Your task to perform on an android device: Share the PVD document file with my friend Cerebra Research at dbwscratch.test.id4@gmail.com via Gmail in the Google Docs app.
Image 0: 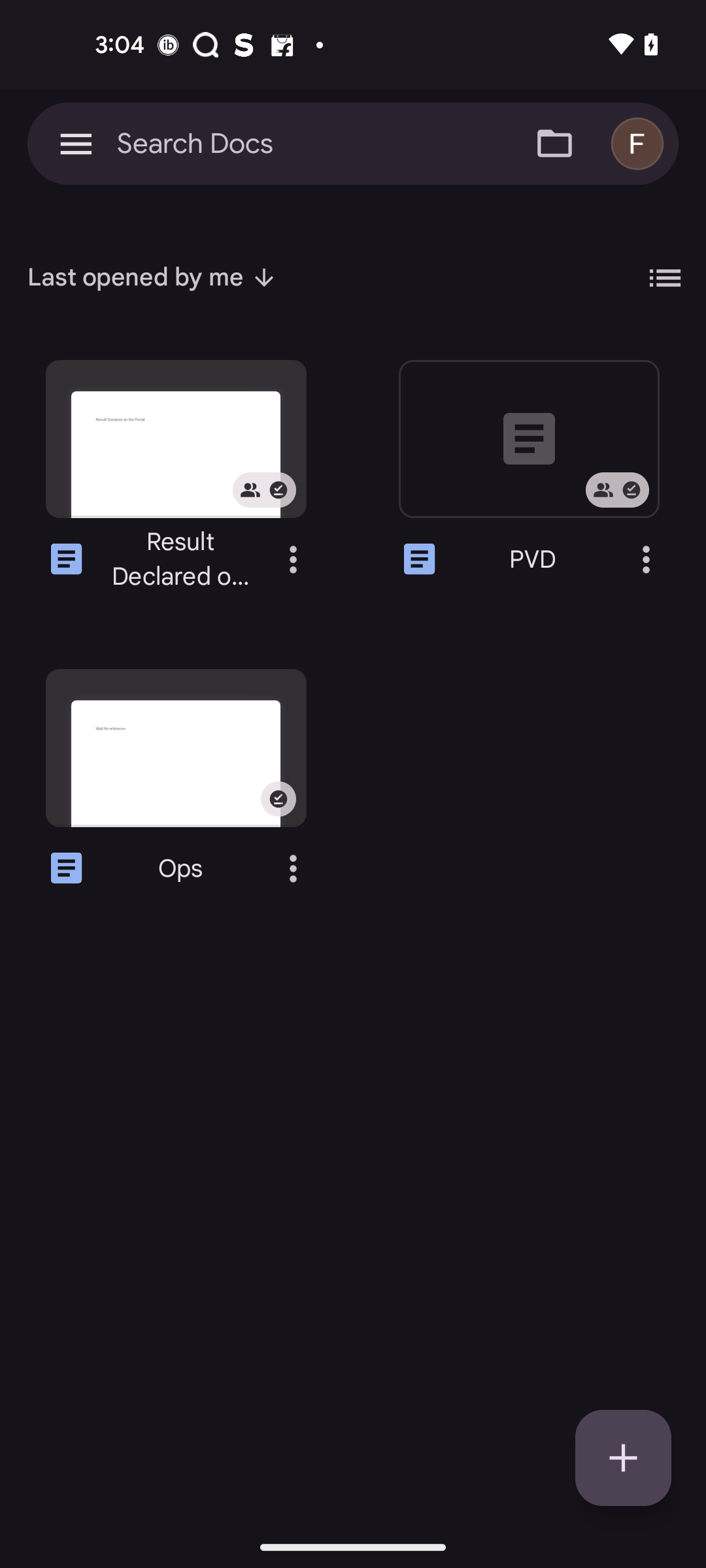
Click on the three dots of PVD document file
Step 0: click (646, 559)
Image 1: 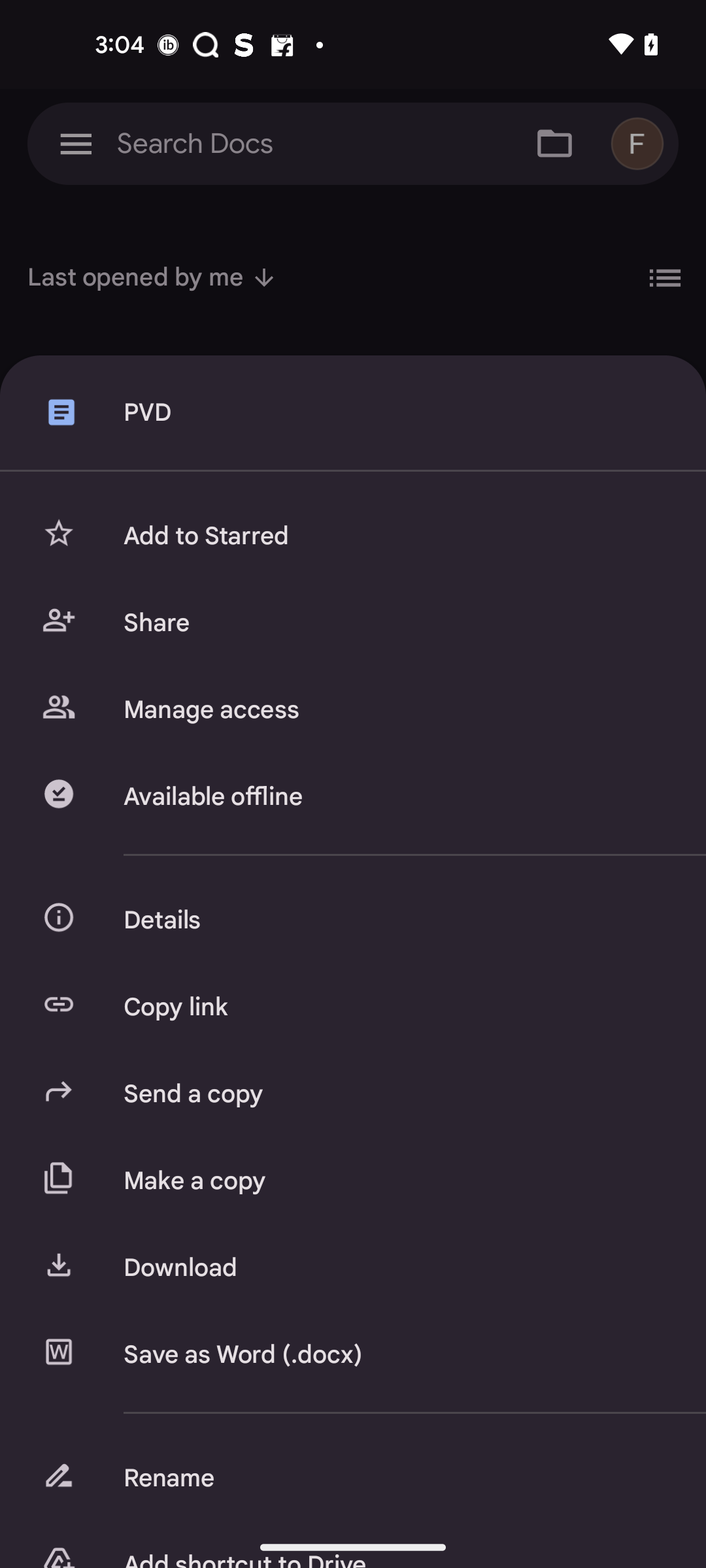
Click on the Share option
Step 1: click (394, 623)
Image 2: 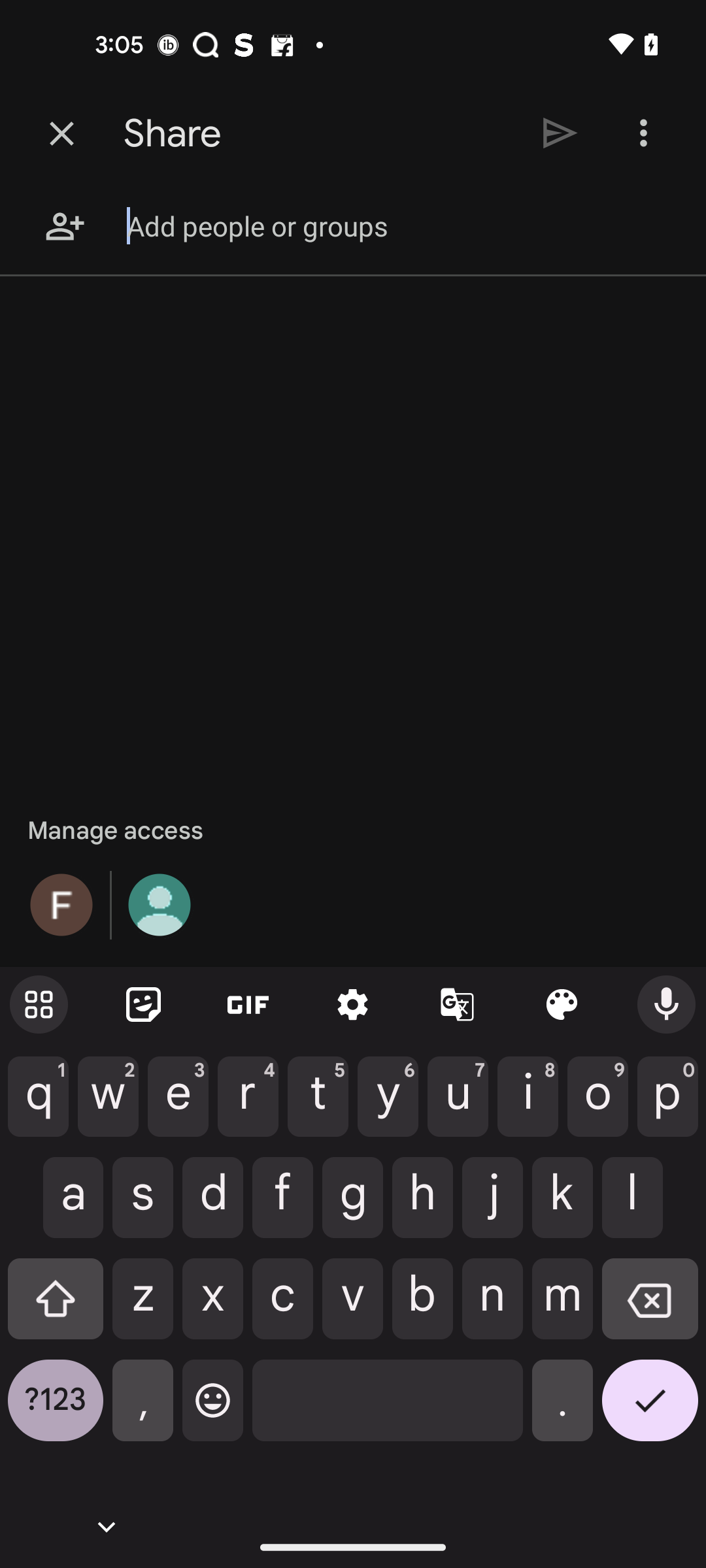
Type dbwscratch.test.id4@gmail.com
Step 2: type "dbwscratch.test.id4@gmail.com"
Image 3: 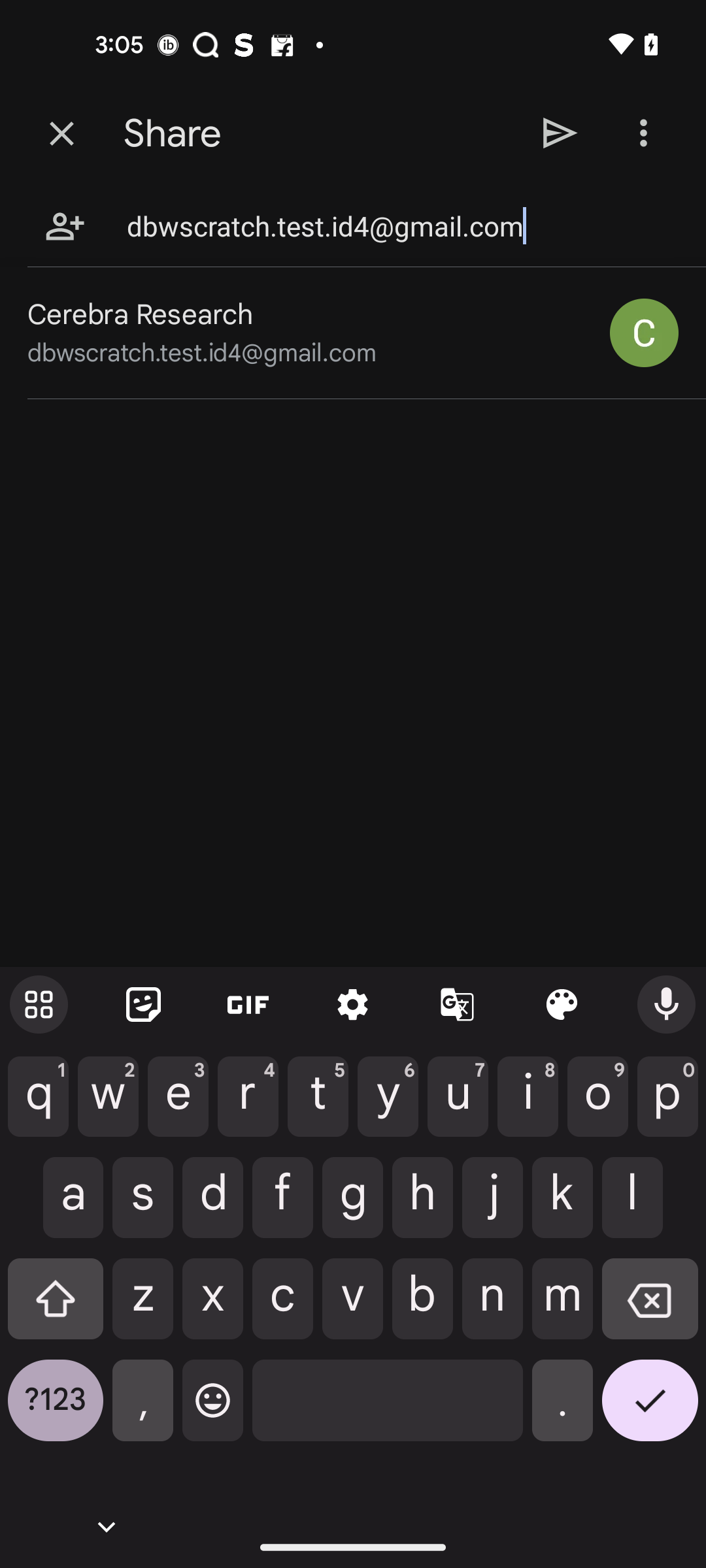
Click on the Send icon
Step 3: click (560, 133)
Image 4: 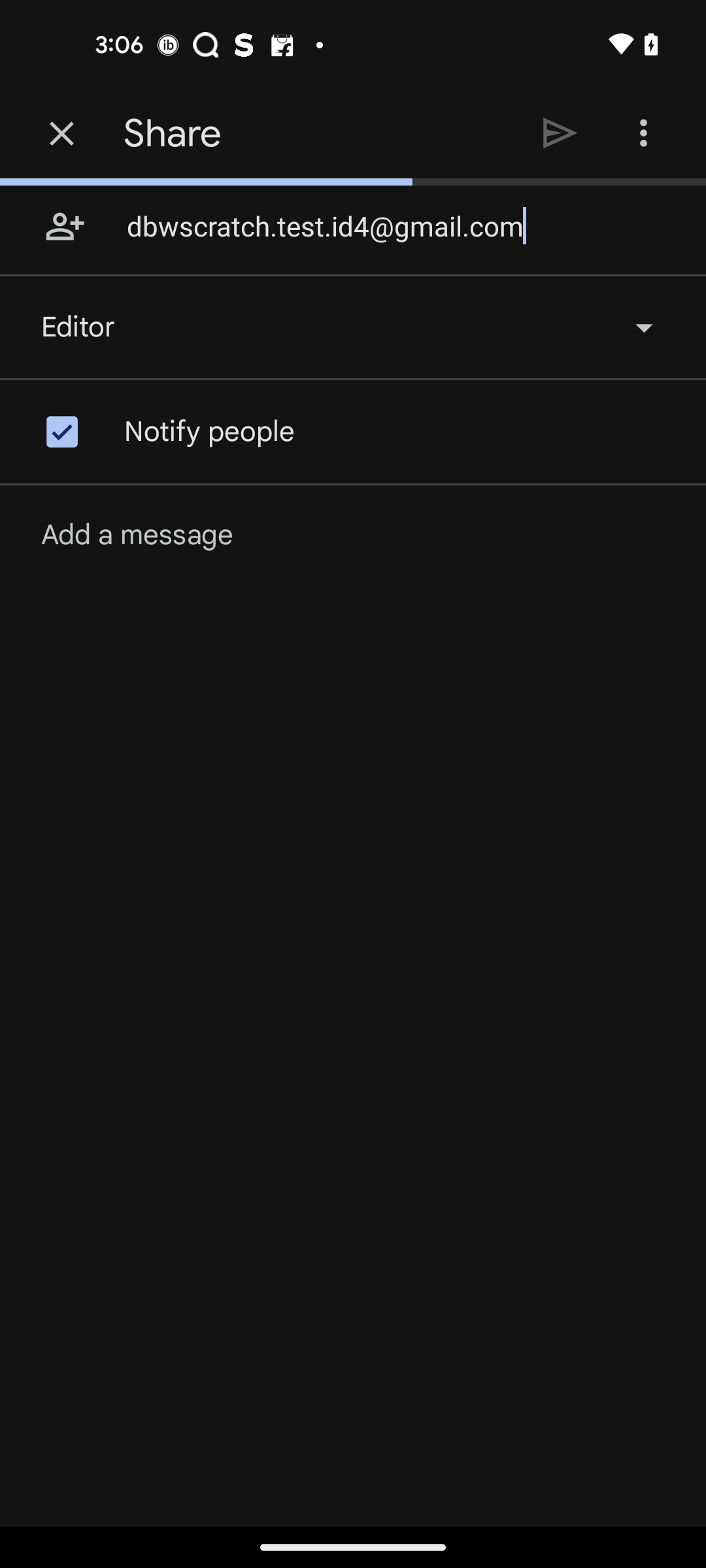
Click on the Send icon
Step 4: wait